Your task to perform on an android device: The client meeting reminder is something I want to repeat every day since it is significant to me.
Image 0: 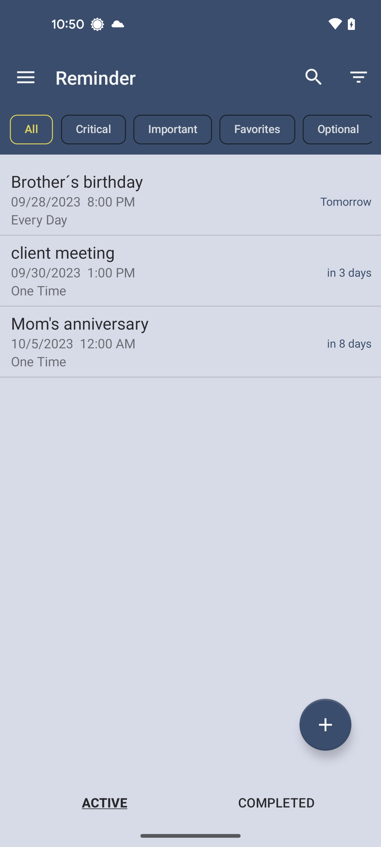
Tap on the client meeting reminder
Step 0: click (190, 270)
Image 1: 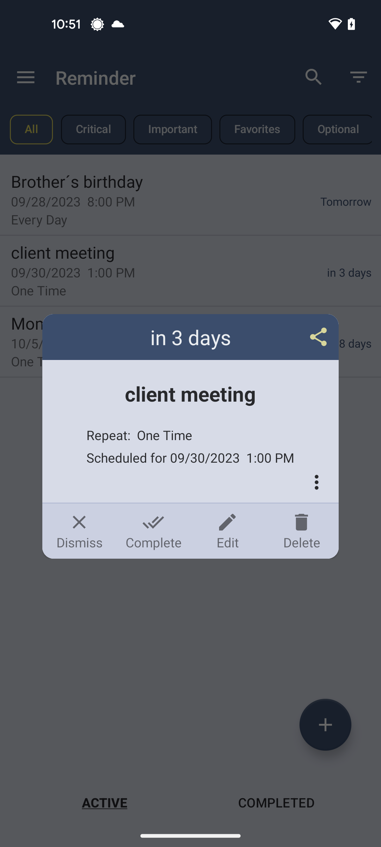
Select the edit option
Step 1: click (227, 531)
Image 3: 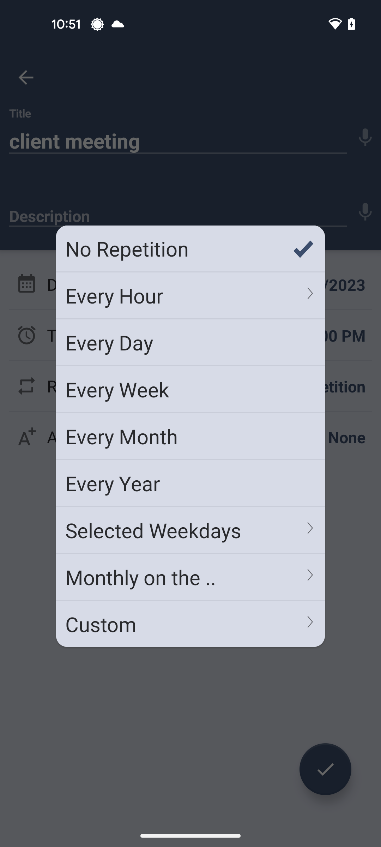
Click on the every day option
Step 3: click (190, 342)
Image 4: 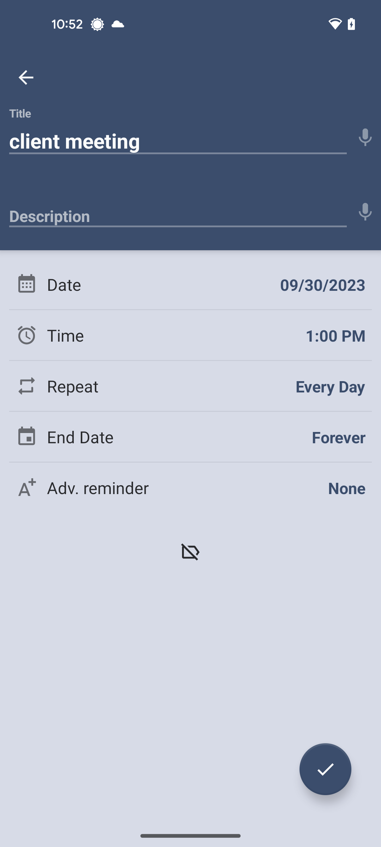
Tap on the click button at the bottom right corner of the screen
Step 4: click (325, 769)